Your task to perform on an android device: n the clock app, set a sunrise alarm for every Monday at 6 a.m.
Image 0: 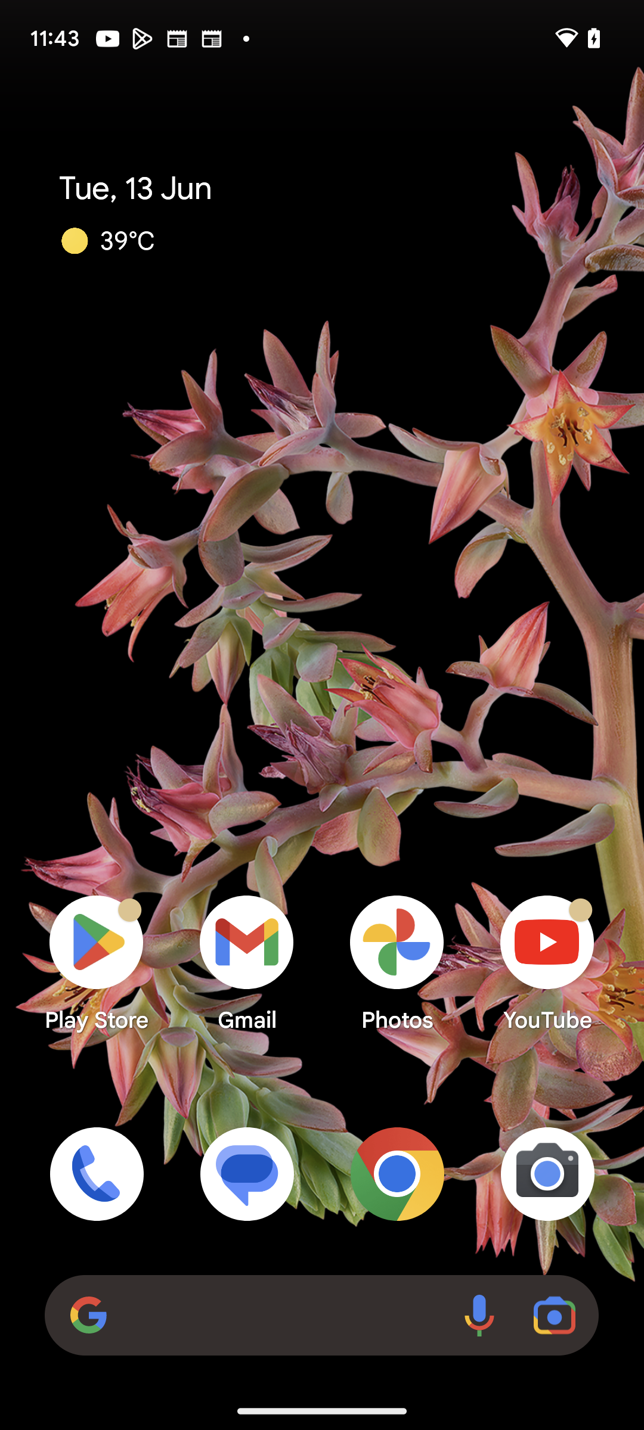
open Clock app
Step 0: open app "Clock"
Image 1: 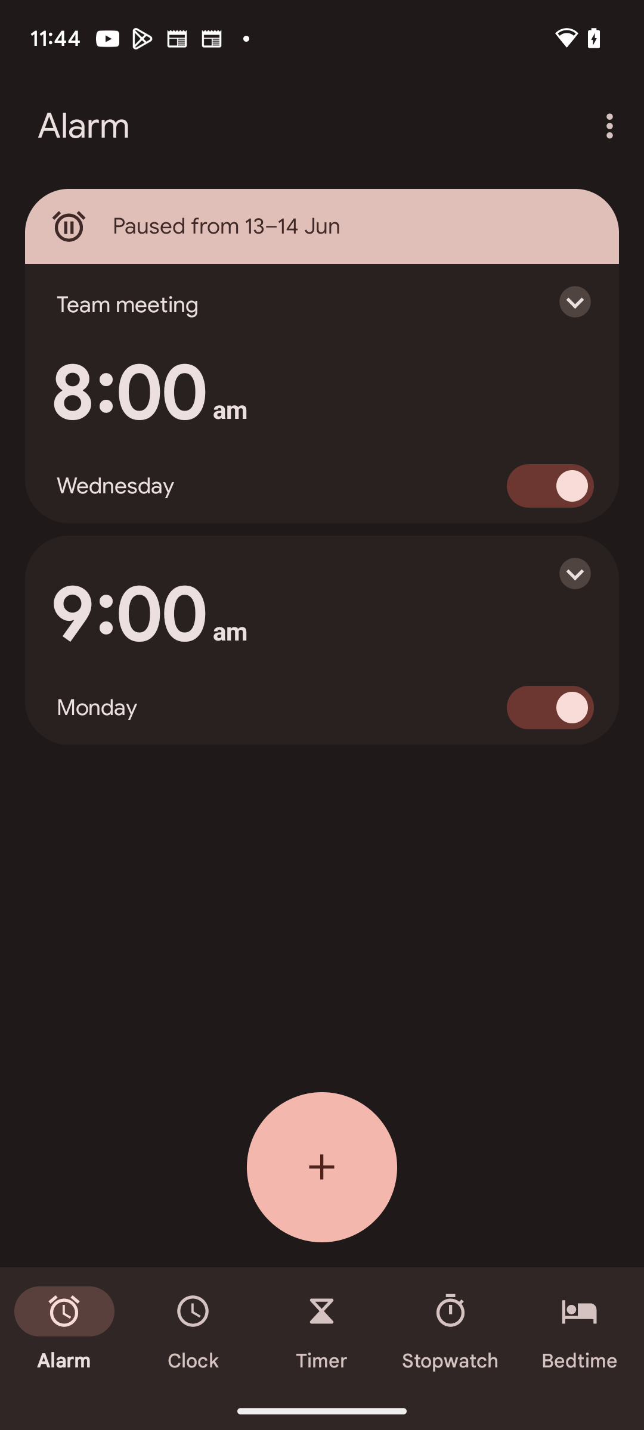
click on the alarm section at the top left corner of the screen 
Step 1: click (64, 1330)
Image 2: 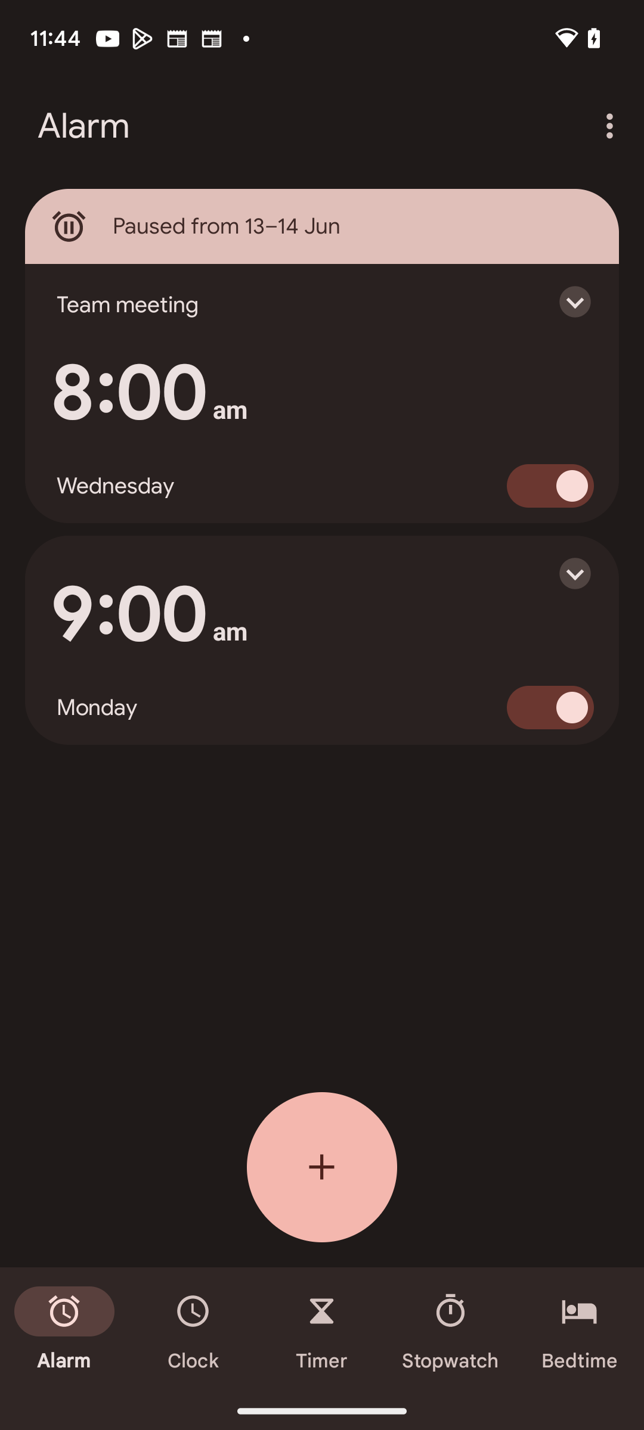
click on the plus icon
Step 2: click (322, 1167)
Image 3: 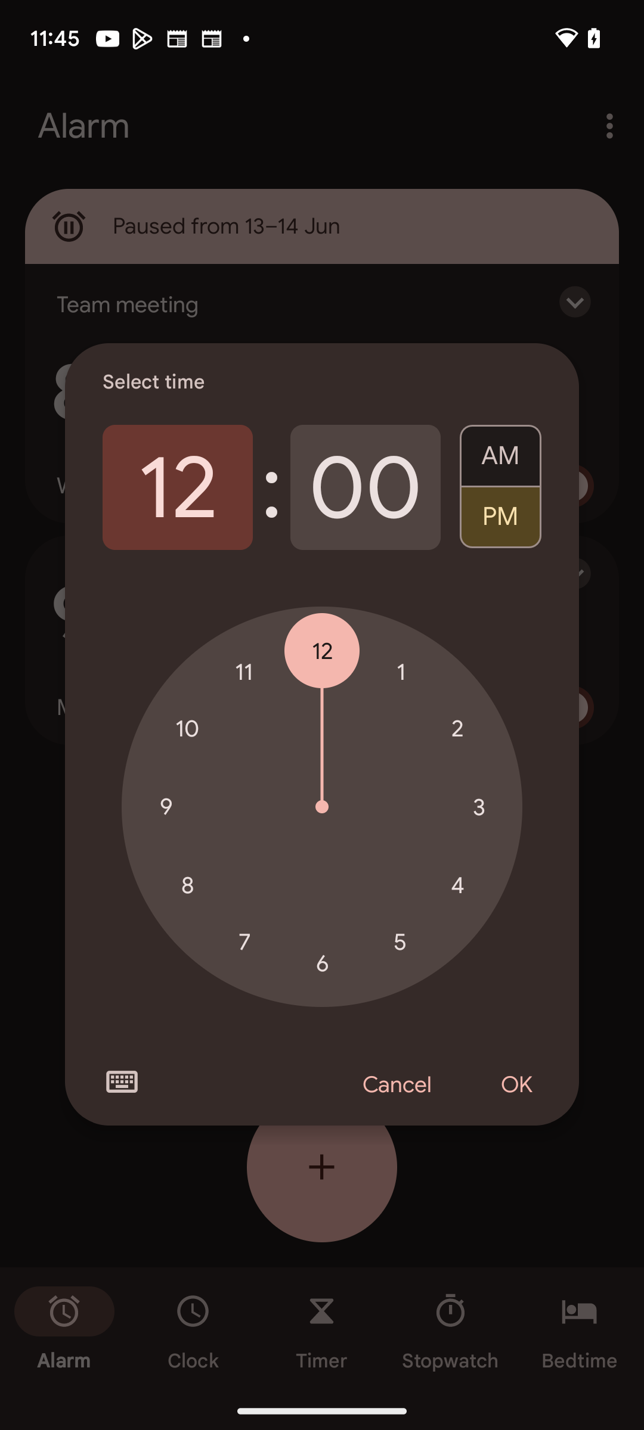
set the hours as 6
Step 3: click (322, 963)
Image 4: 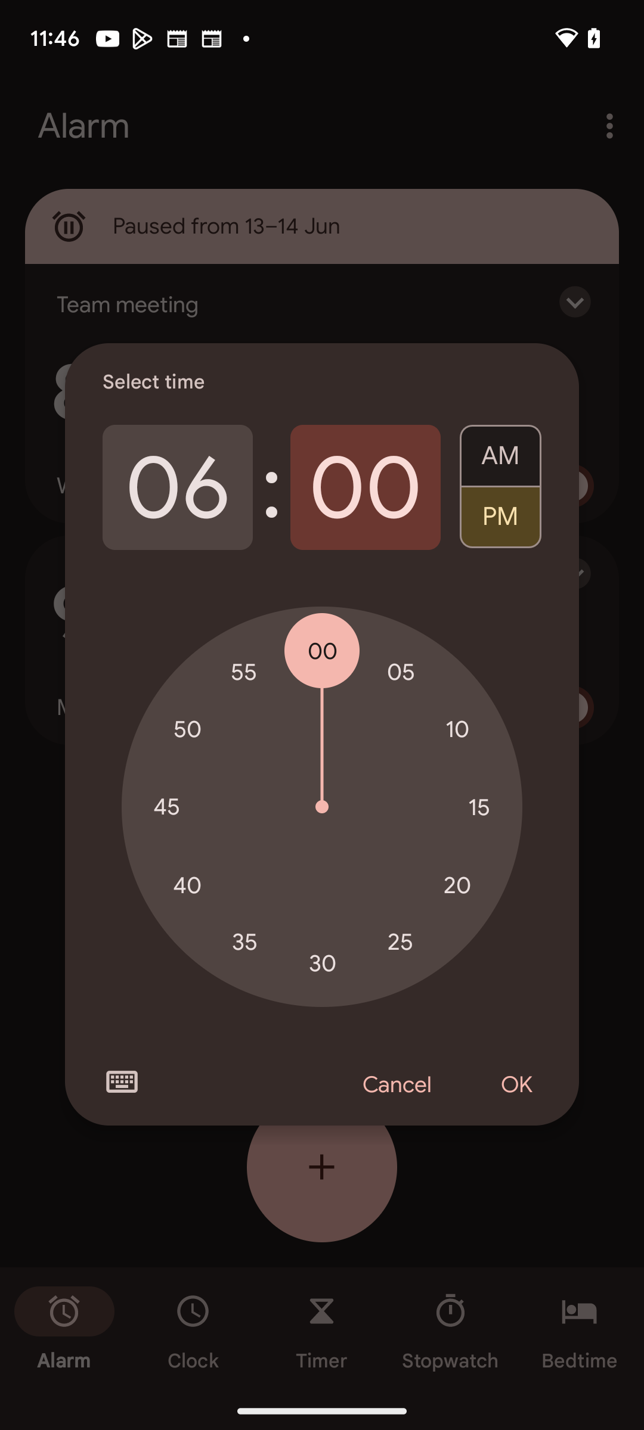
set the minute as 0
Step 4: click (322, 651)
Image 5: 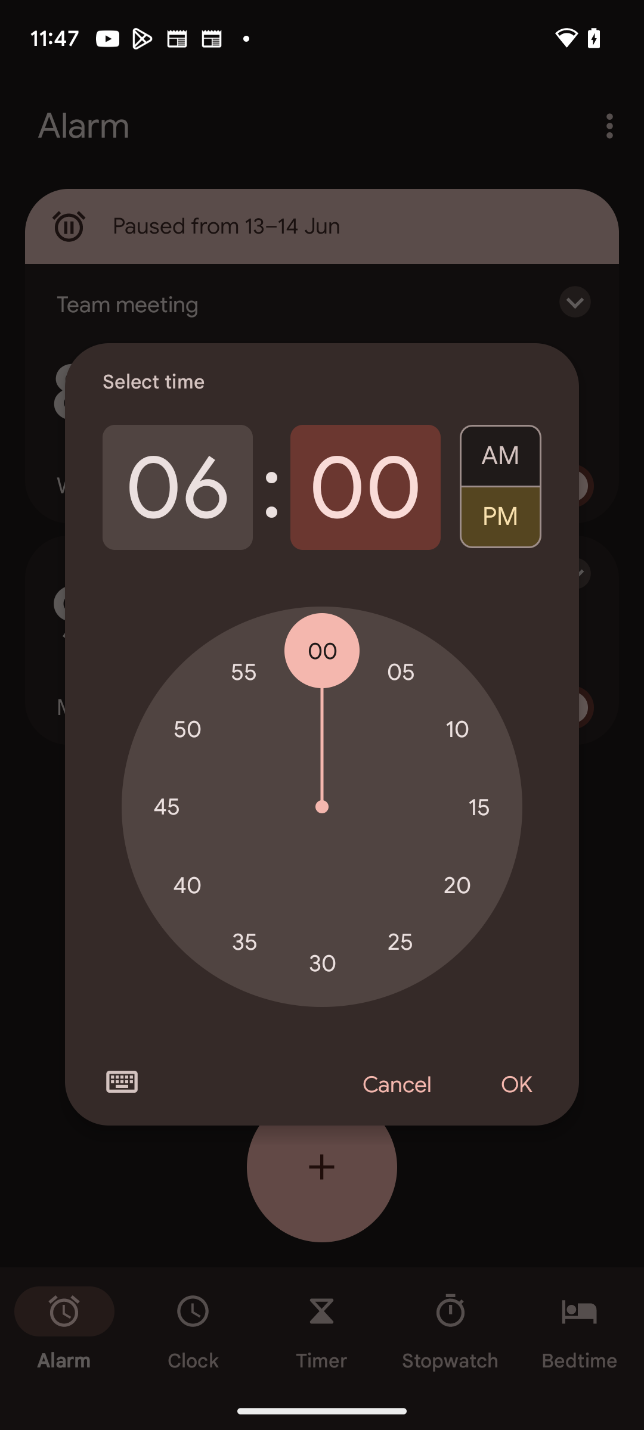
click on Am option 
Step 5: click (500, 449)
Image 6: 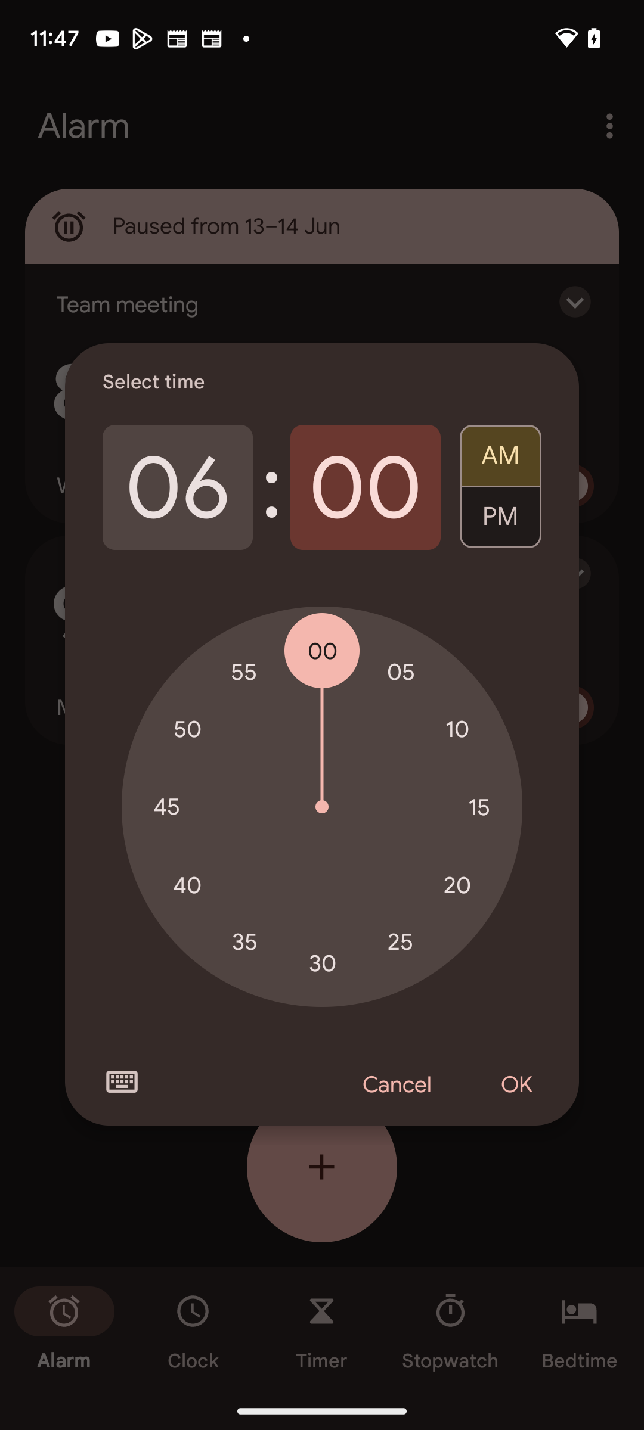
click on Ok button
Step 6: click (516, 1085)
Image 7: 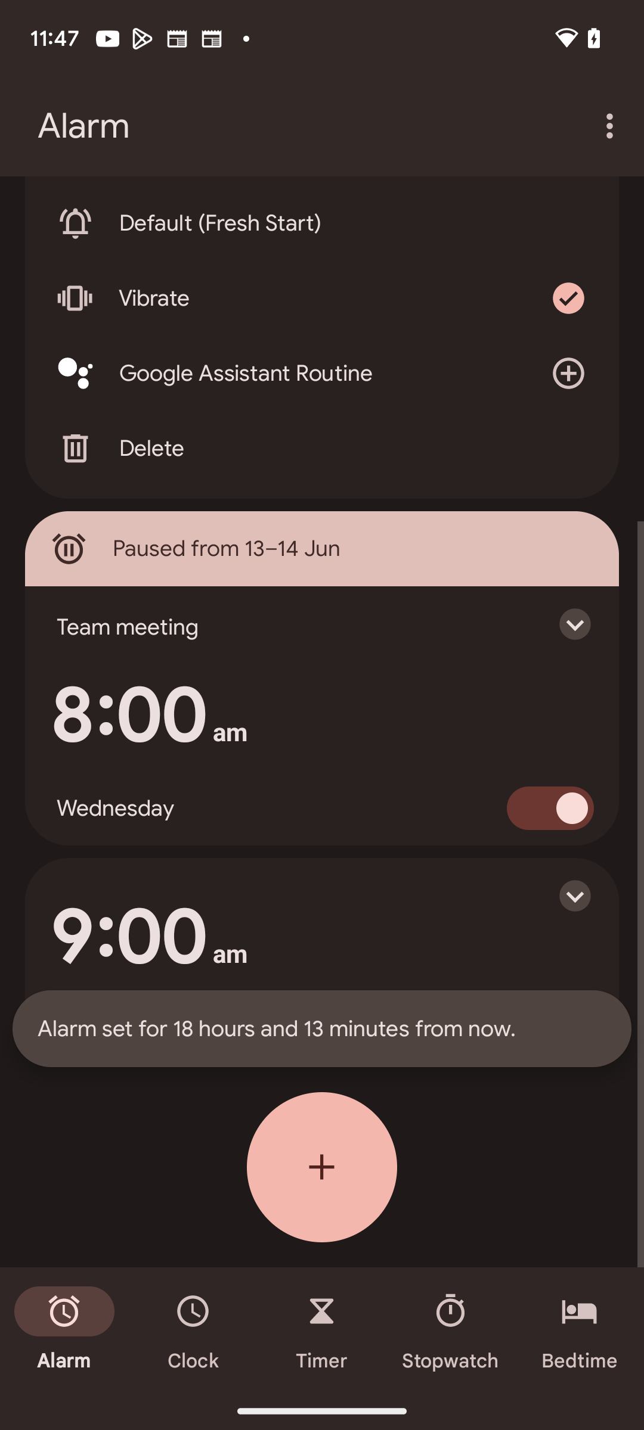
click on Ok button
Step 7: wait
Image 8: 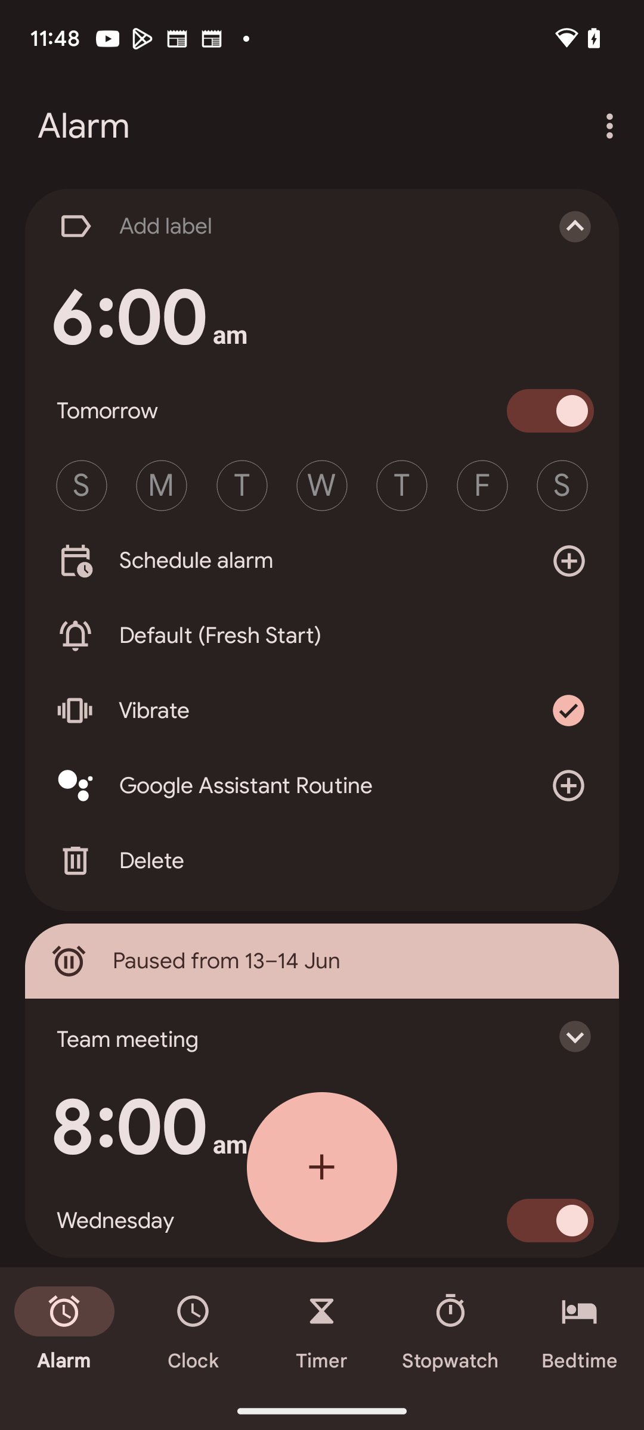
click on the text label box at the top of the screen
Step 8: click (290, 226)
Image 9: 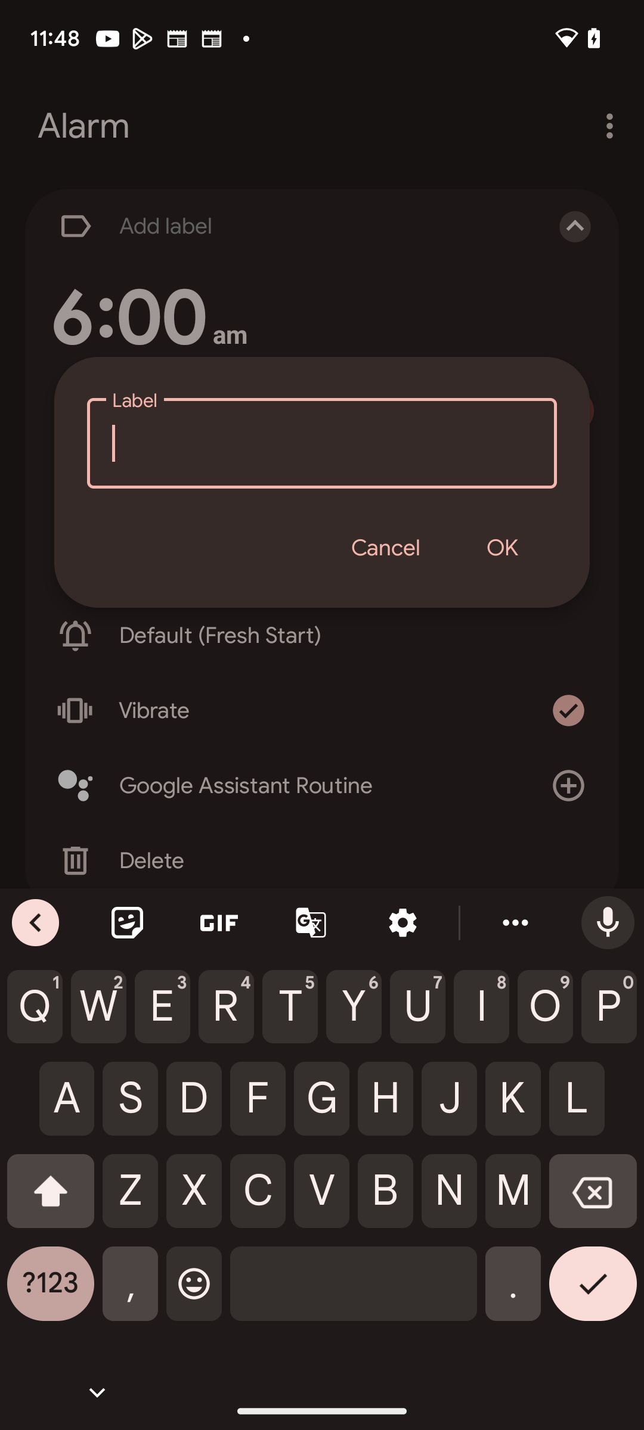
enter Sunrise
Step 9: type "Sunrise"
Image 10: 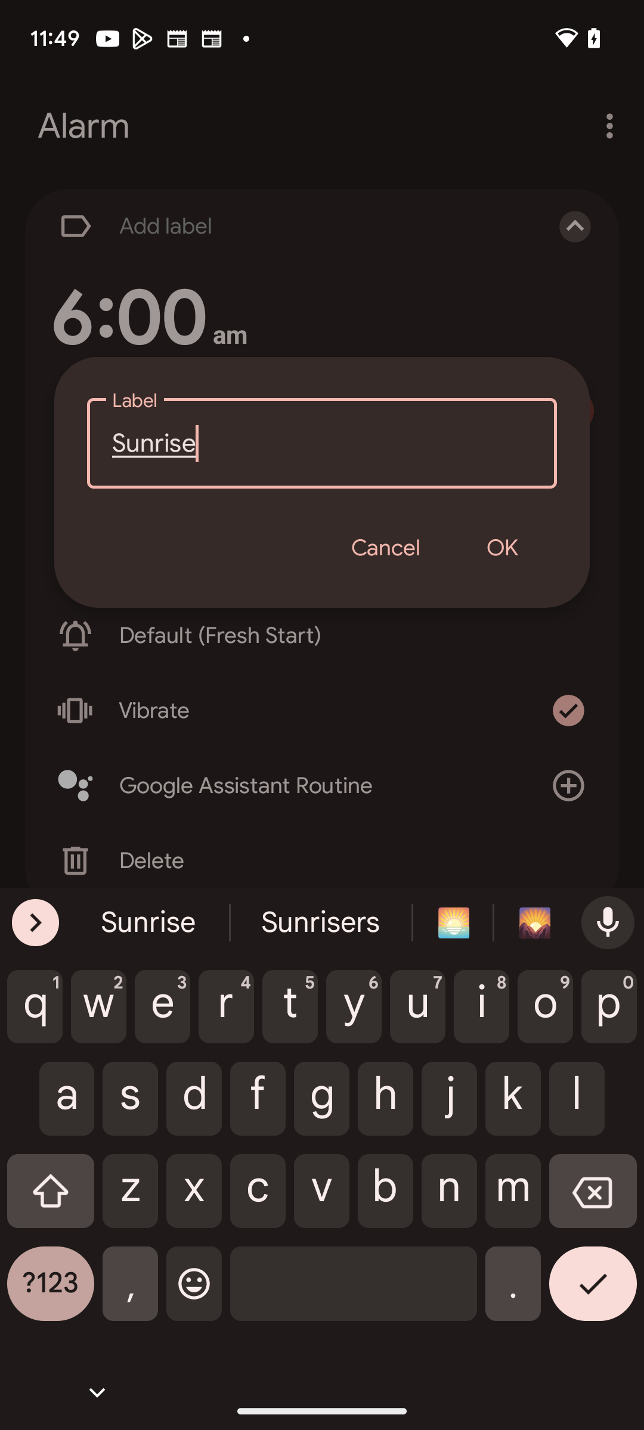
click on Ok button 
Step 10: click (501, 548)
Image 11: 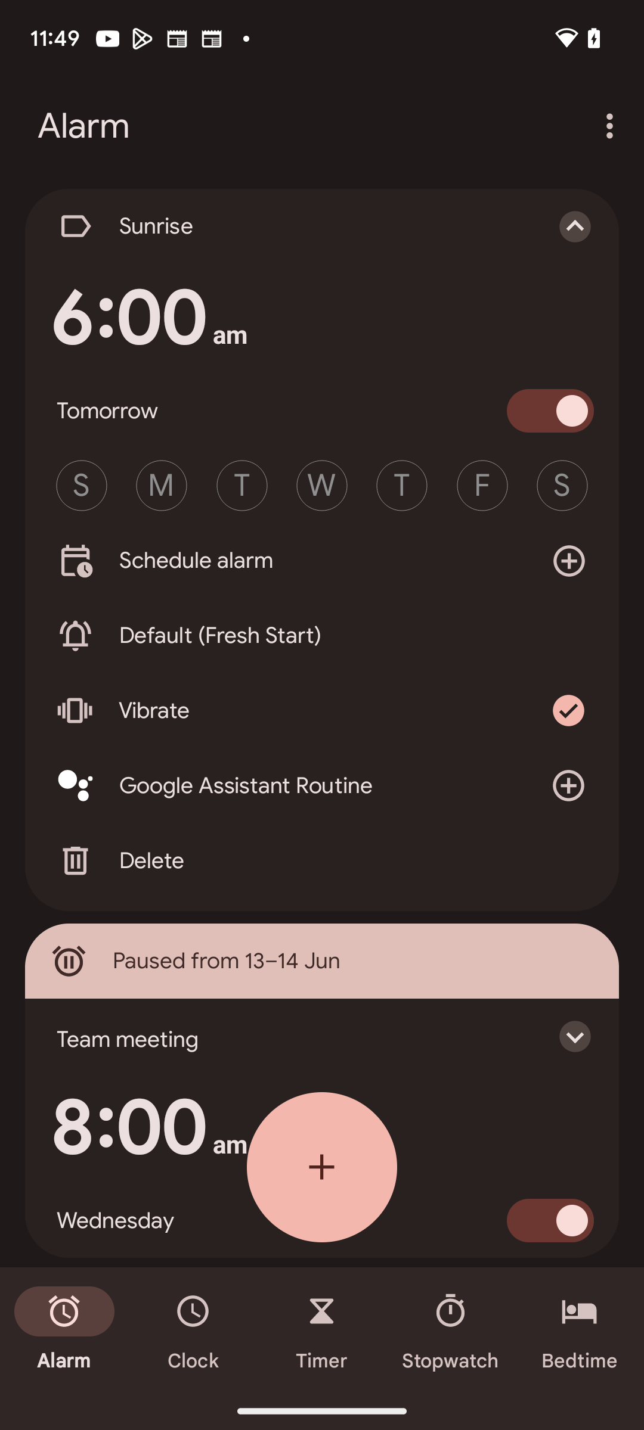
click on Monday
Step 11: click (162, 486)